Your task to perform on an android device: Search for running shoes on the eBay app with the size filter of 8 because the shoe in size 8 fits me.
Image 0: 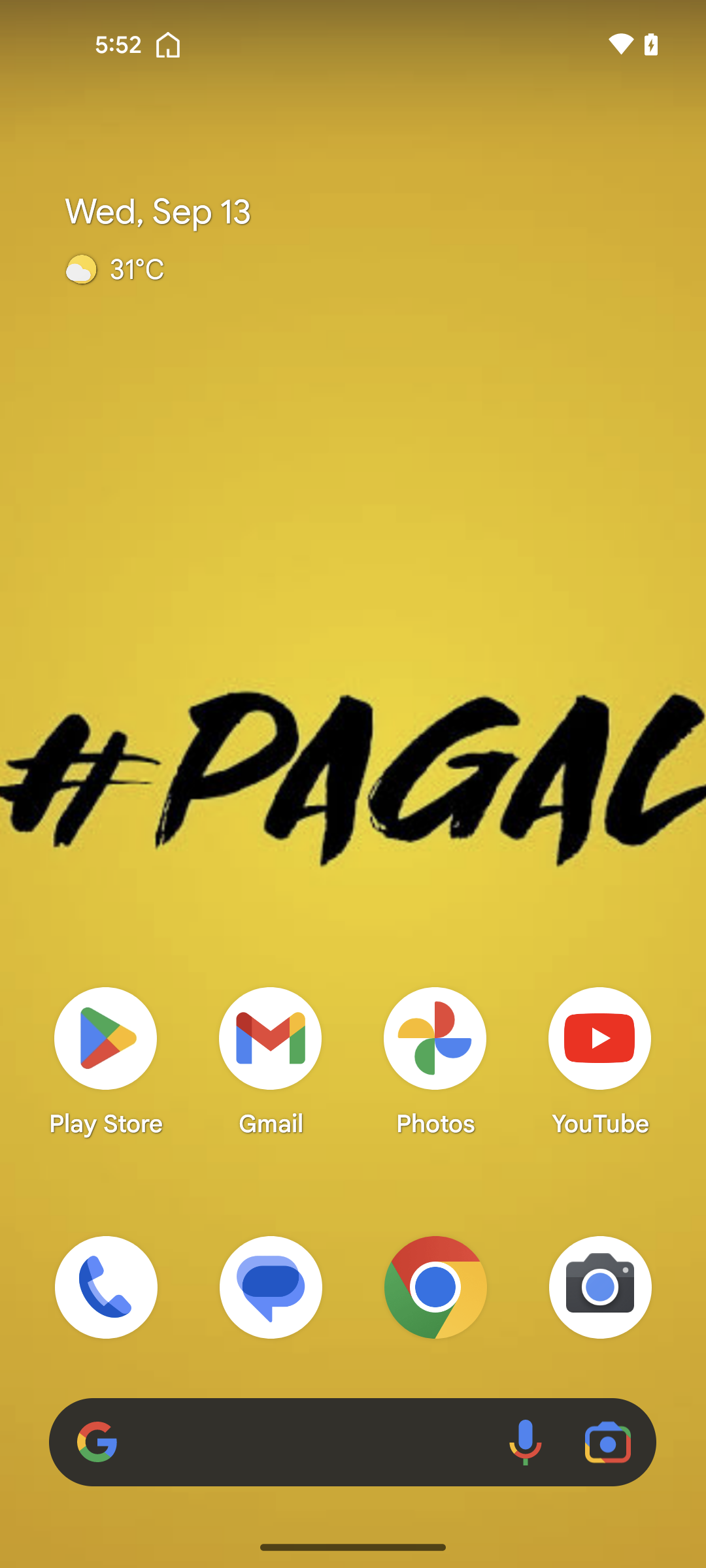
Open the eBay app
Step 0: open app "eBay"
Image 1: 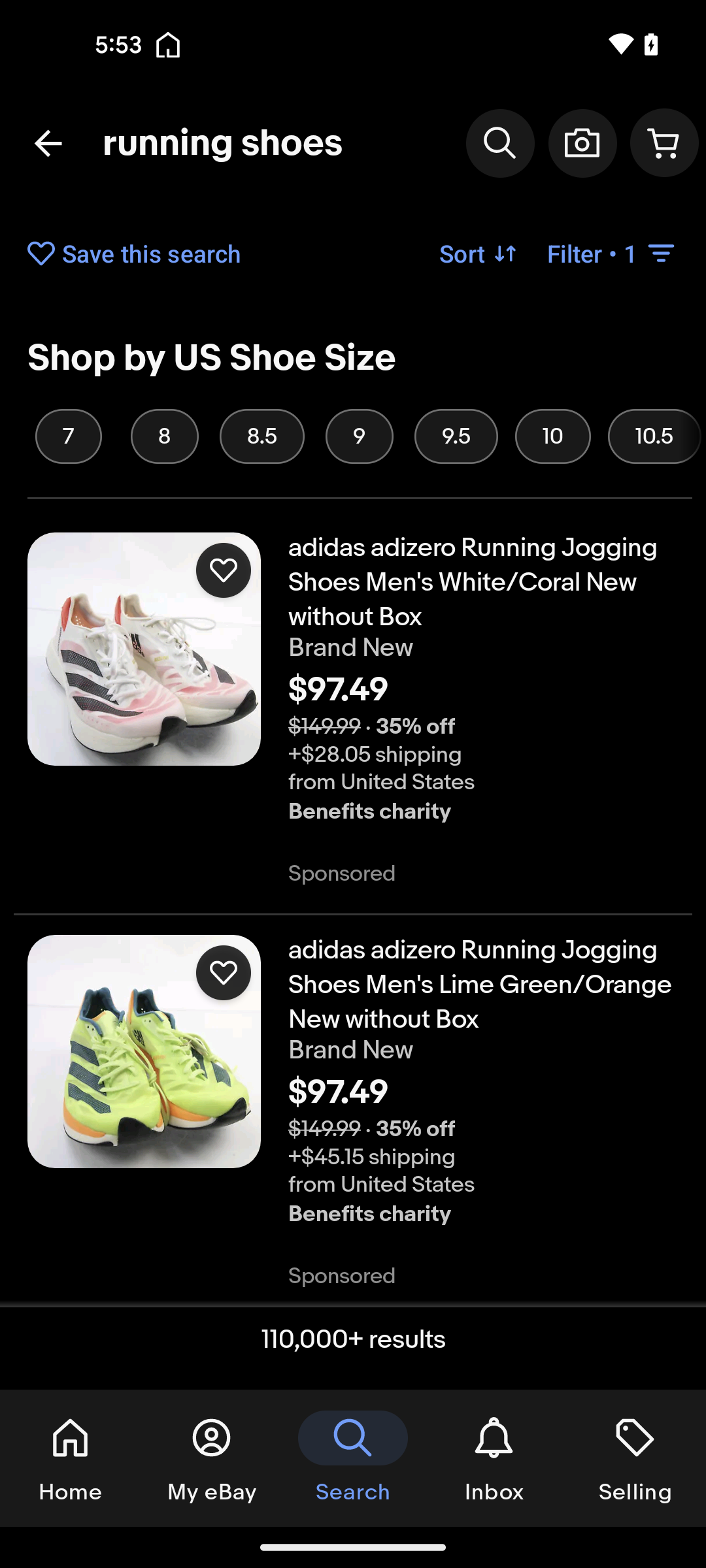
Click on the 8 Shoe Size 
Step 1: click (164, 436)